Your task to perform on an android device: I need to search my reminder for the grocery list so that I can edit it.
Image 0: 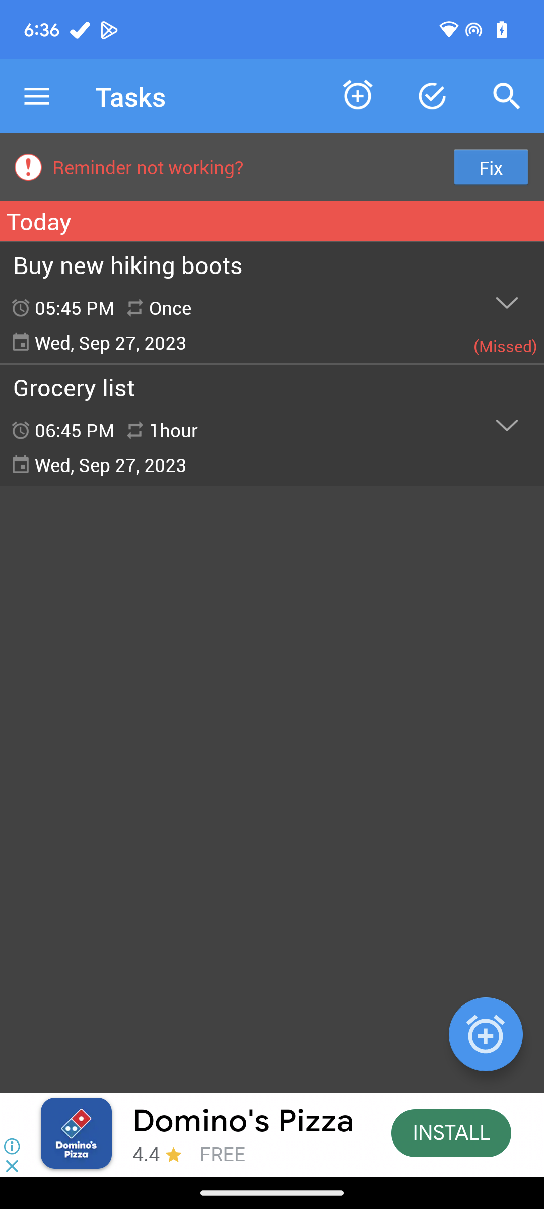
Click on the search option.
Step 0: click (506, 96)
Image 1: 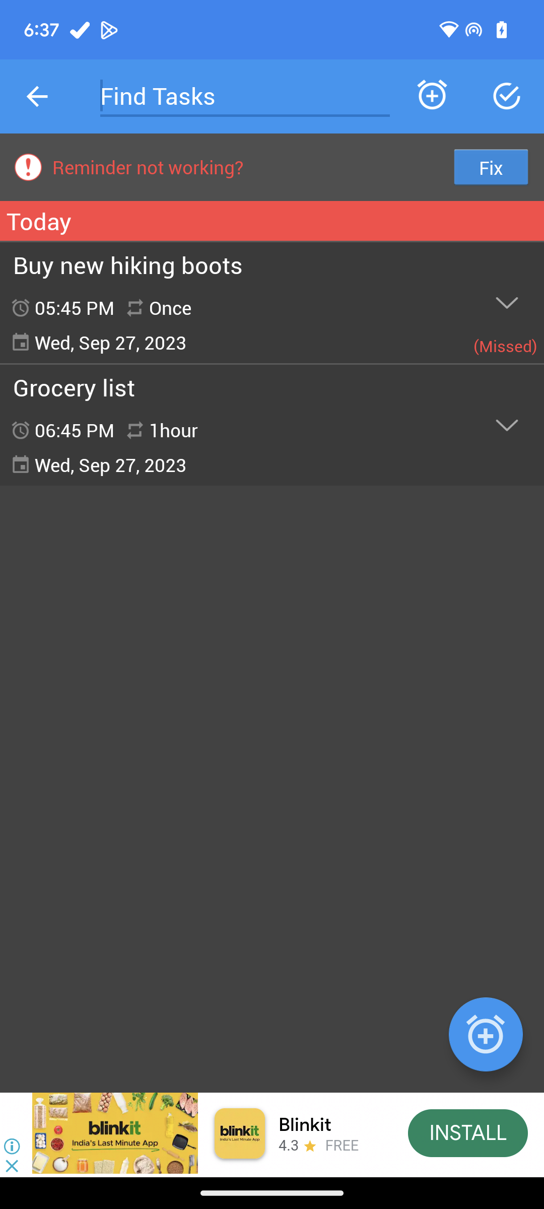
Click on Find Tasks.
Step 1: click (245, 96)
Image 2: 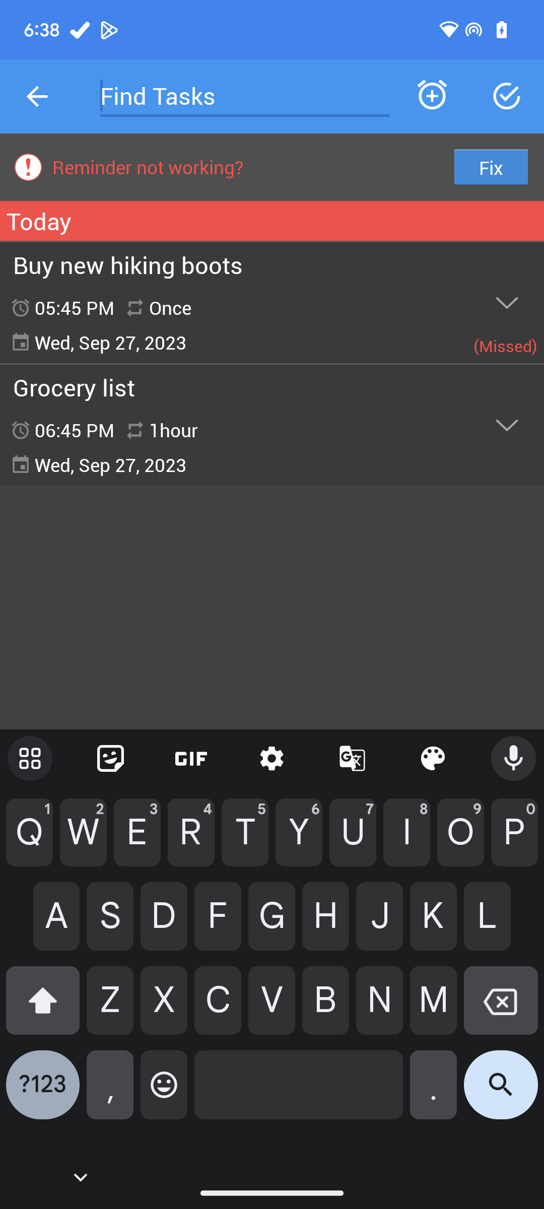
Type Grocery list.
Step 2: type "Grocery list."
Image 3: 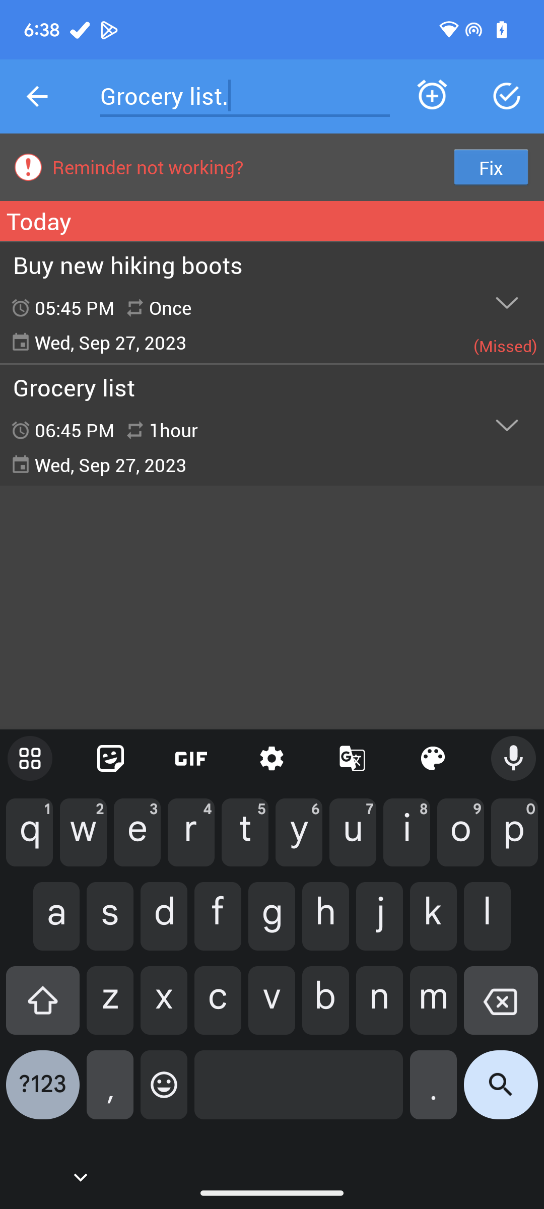
Click on the search option at the bottom.
Step 3: click (501, 1093)